Your task to perform on an android device: I want to view Bayara Almonds Jumbo 200g in the barakat app.
Image 0: 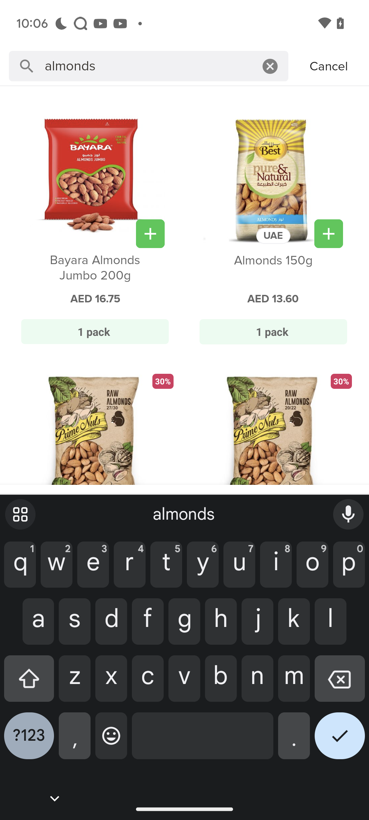
Click on the Bayara Almonds Jumbo 200g
Step 0: click (95, 225)
Image 1: 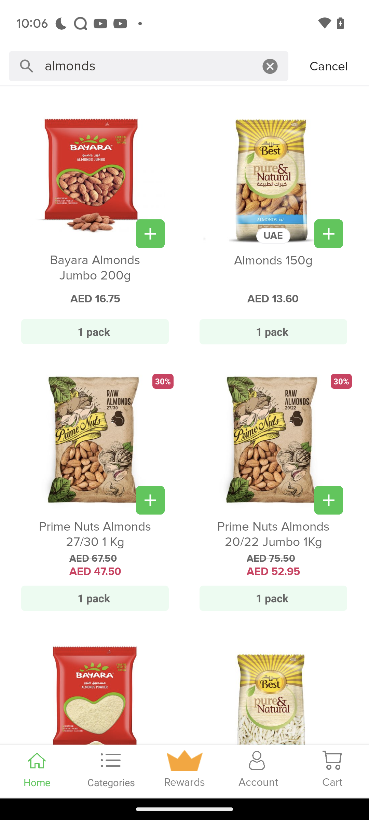
Click on the Bayara Almonds Jumbo 200g
Step 1: wait